Your task to perform on an android device: I am not receiving updates on new emails. In the Gmail app, enable all notifications.
Image 0: 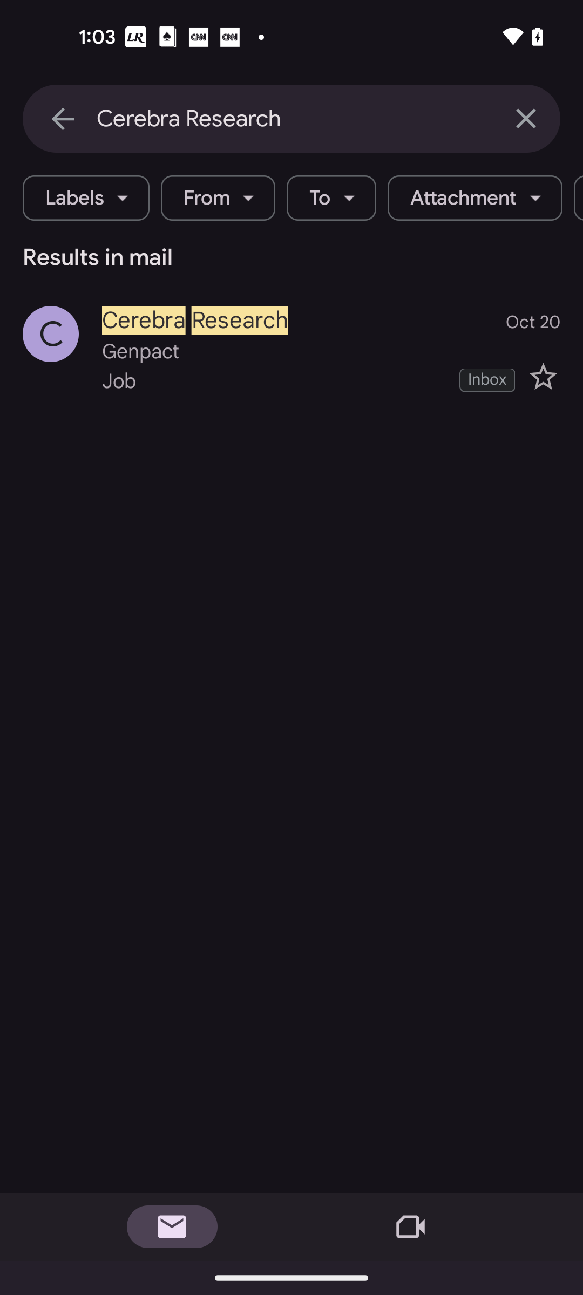
Go back to the previous screen
Step 0: press back button
Image 1: 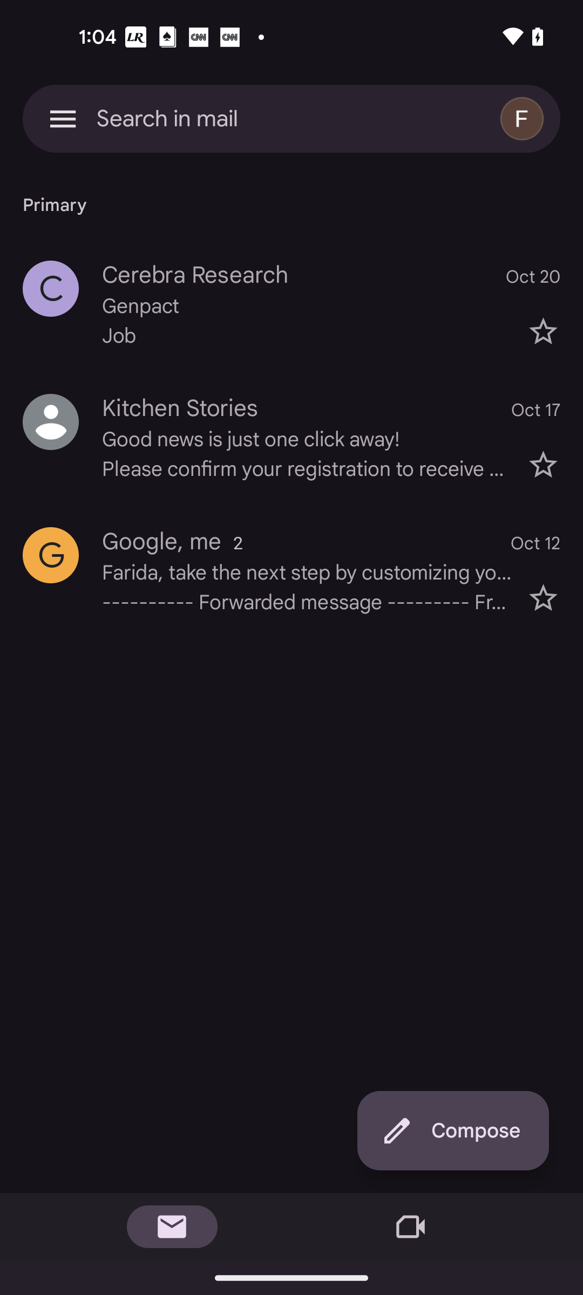
Click on the three lines at the top left corner of the screen
Step 1: click (63, 118)
Image 2: 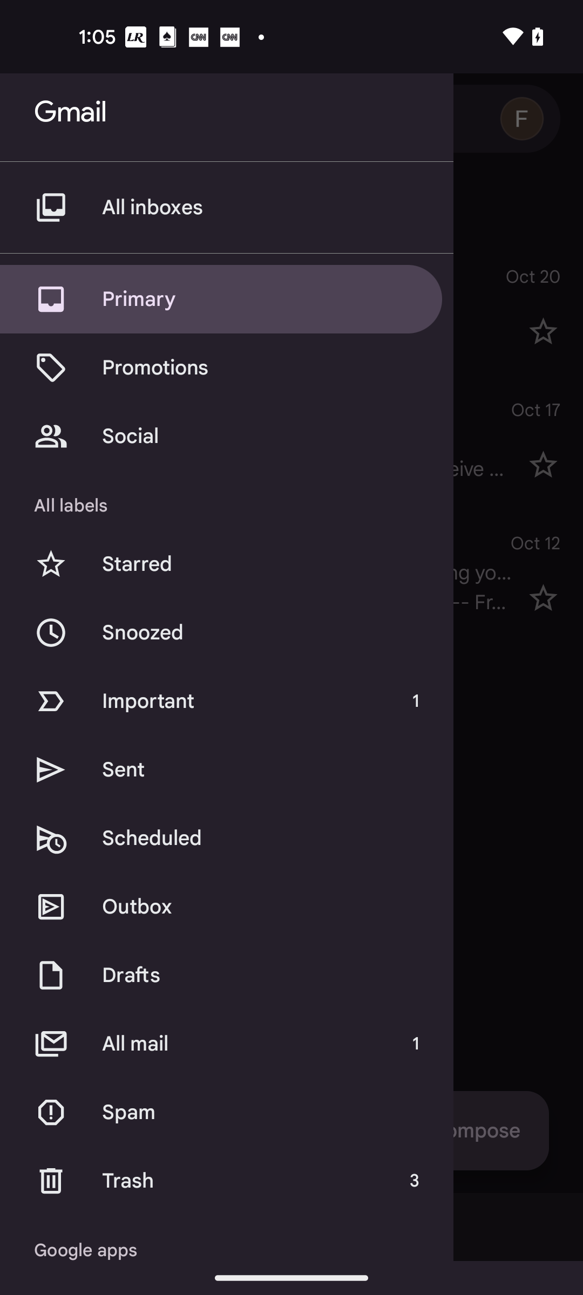
Swipe up to Settings option
Step 2: scroll down
Image 3: 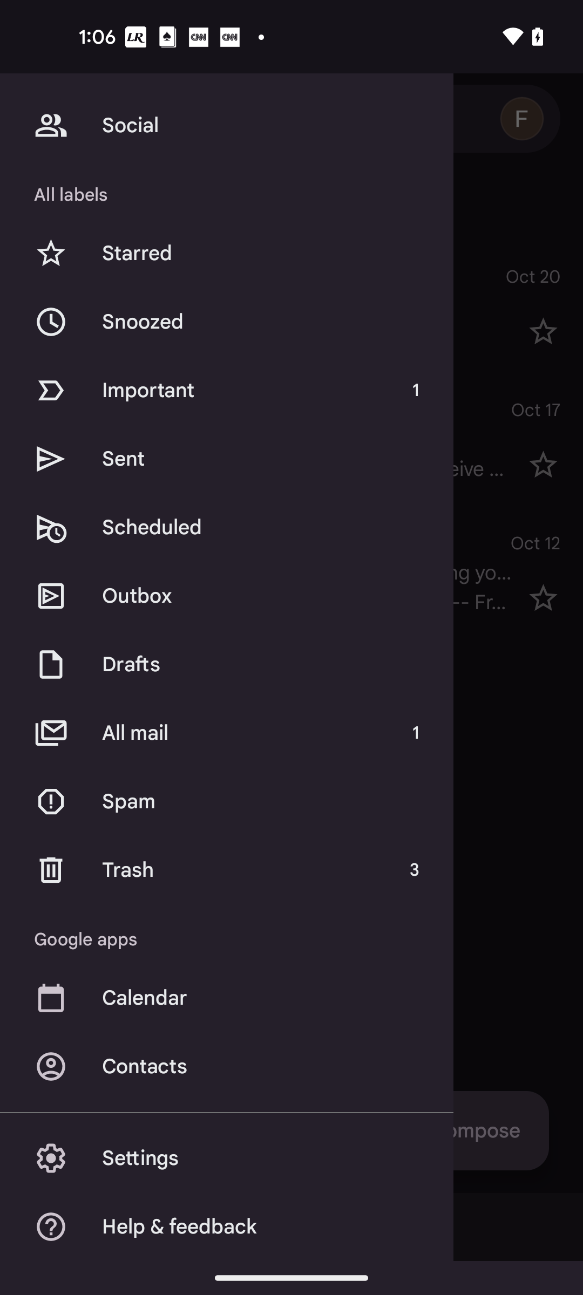
Click on the Settings option
Step 3: click (272, 1158)
Image 4: 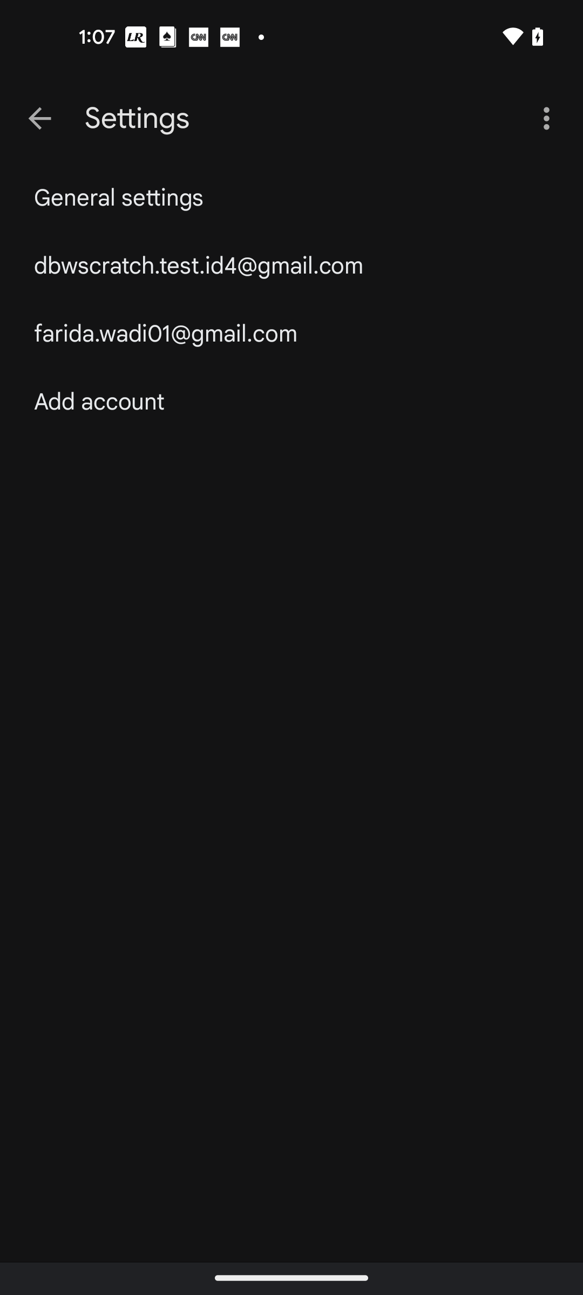
Click on the General settings option
Step 4: click (119, 198)
Image 5: 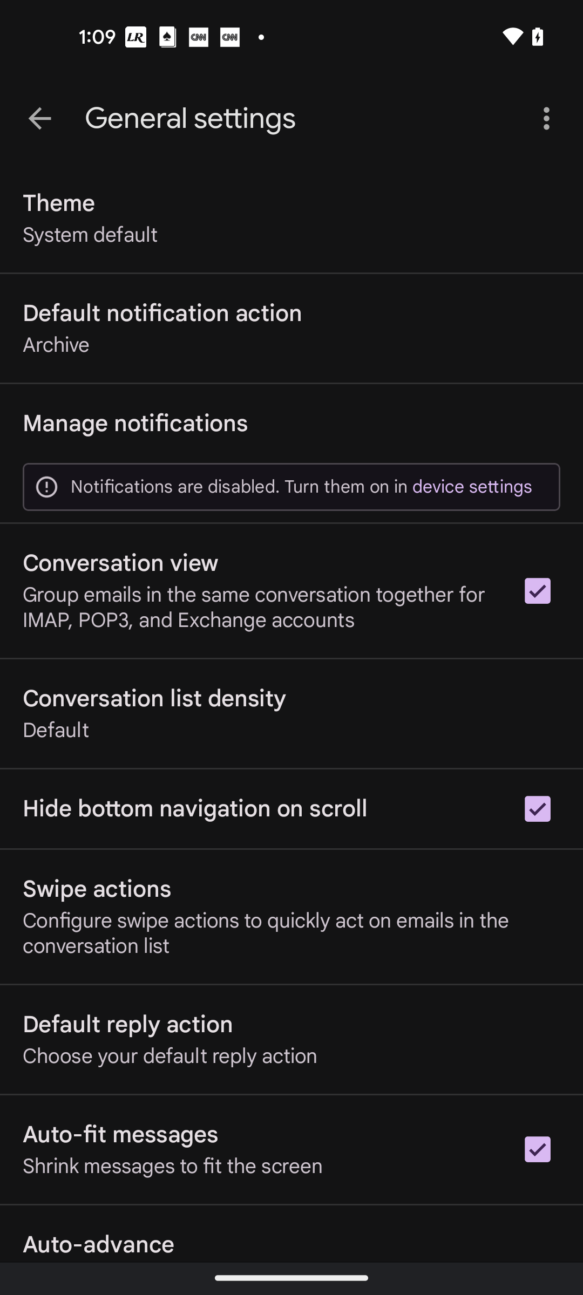
Click on the Manage notifications
Step 5: click (135, 424)
Image 6: 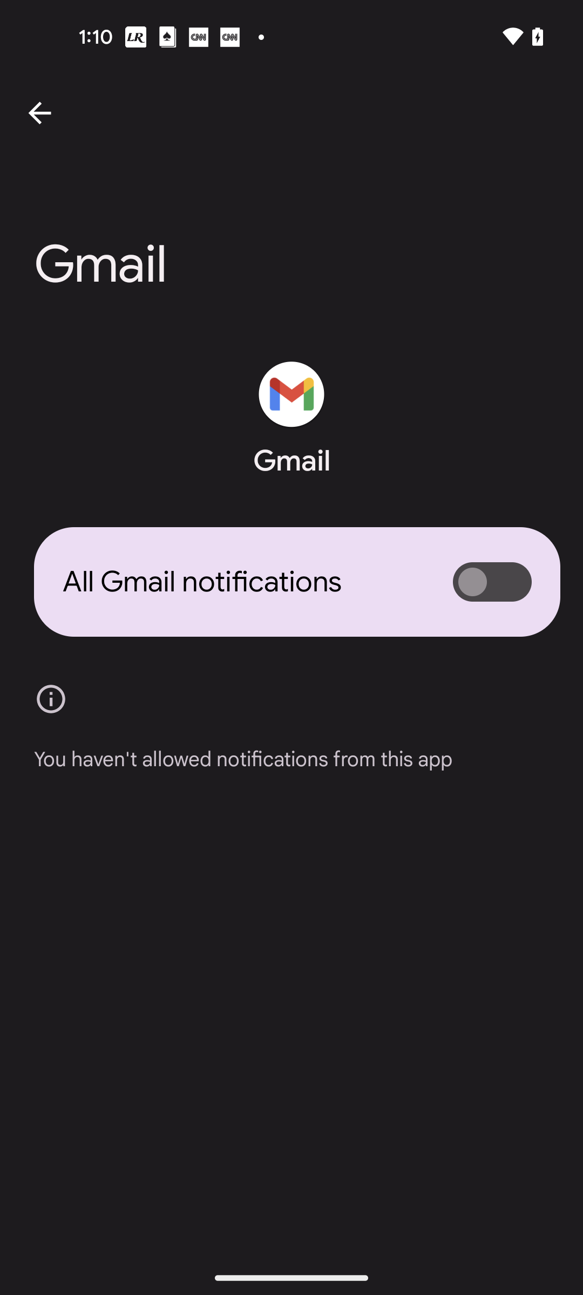
Click on the toggle button of the All Gmail notifications
Step 6: click (492, 582)